Your task to perform on an android device: I want to save Luciano Pavarotti songs in the playlist so that i will listen to my favorite songs in future without searching one by one. Create a playlist name with Luciano Pavarotti and add It's A Man's Man's Man's World (Stereo) song in the YouTube app
Image 0: 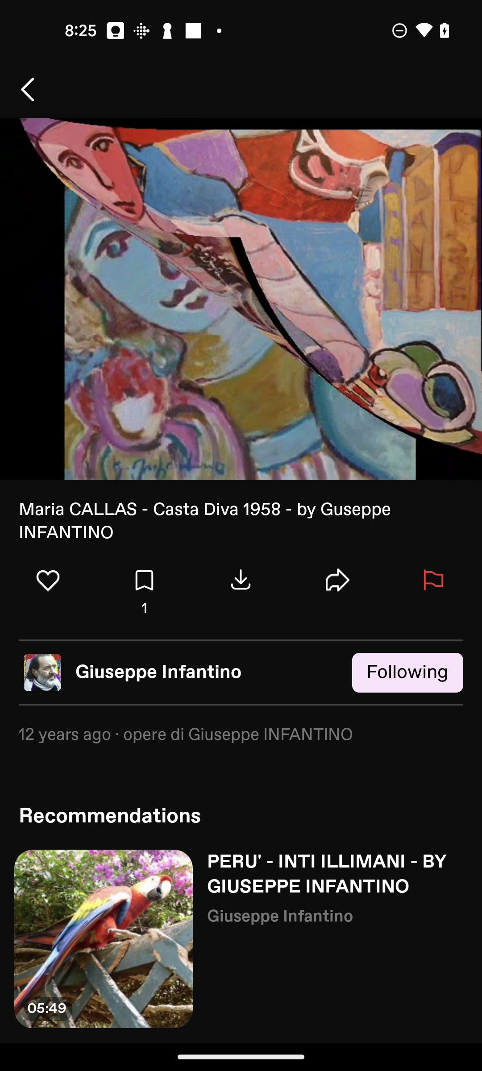
Open the YouTube app
Step 0: open app "YouTube"
Image 1: 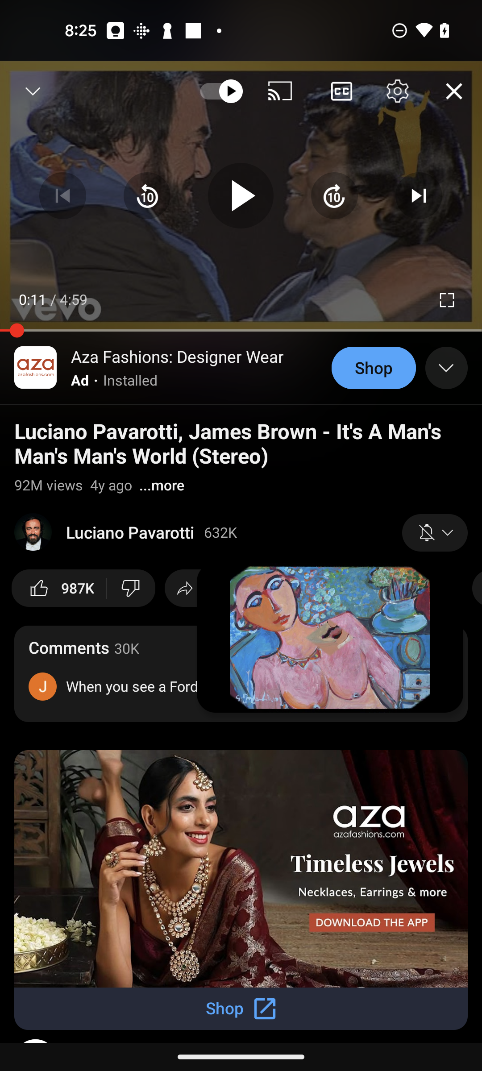
Swipe down the current pause video
Step 1: scroll up
Image 2: 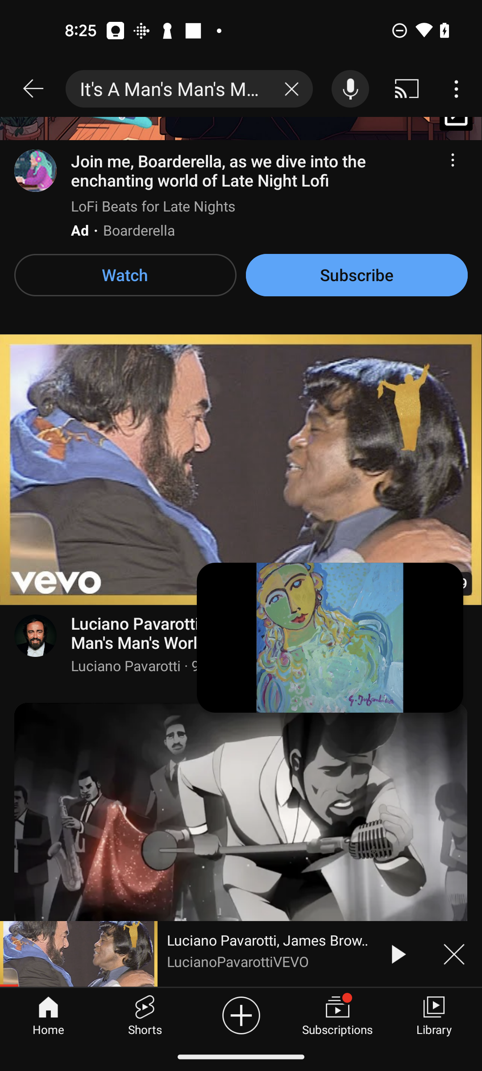
Click on the Library tab at the bottom right of the screen
Step 2: click (434, 1014)
Image 5: 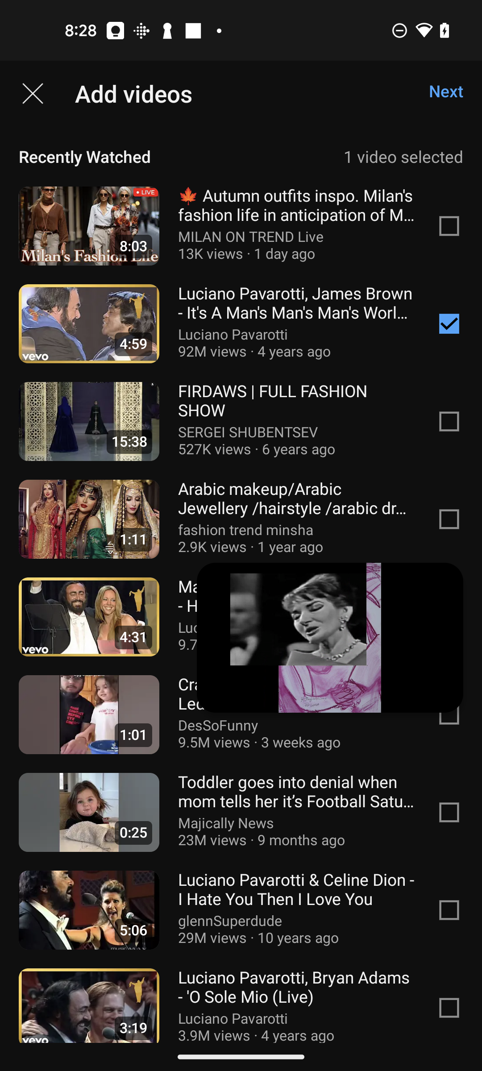
Click on the Next button at the top right of the screen
Step 5: click (446, 91)
Image 7: 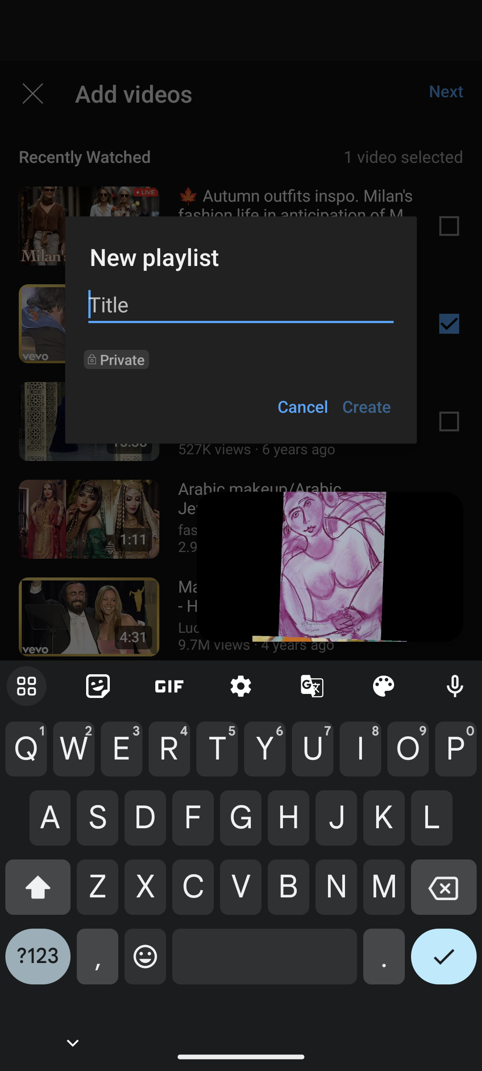
Type Luciano Pavarotti
Step 7: type "Luciano Pavarotti"